Your task to perform on an android device: To get the clear voice recordings Change the Audio quality from High Quality to The Most Compatible Quality on the MyRecorder app.
Image 0: 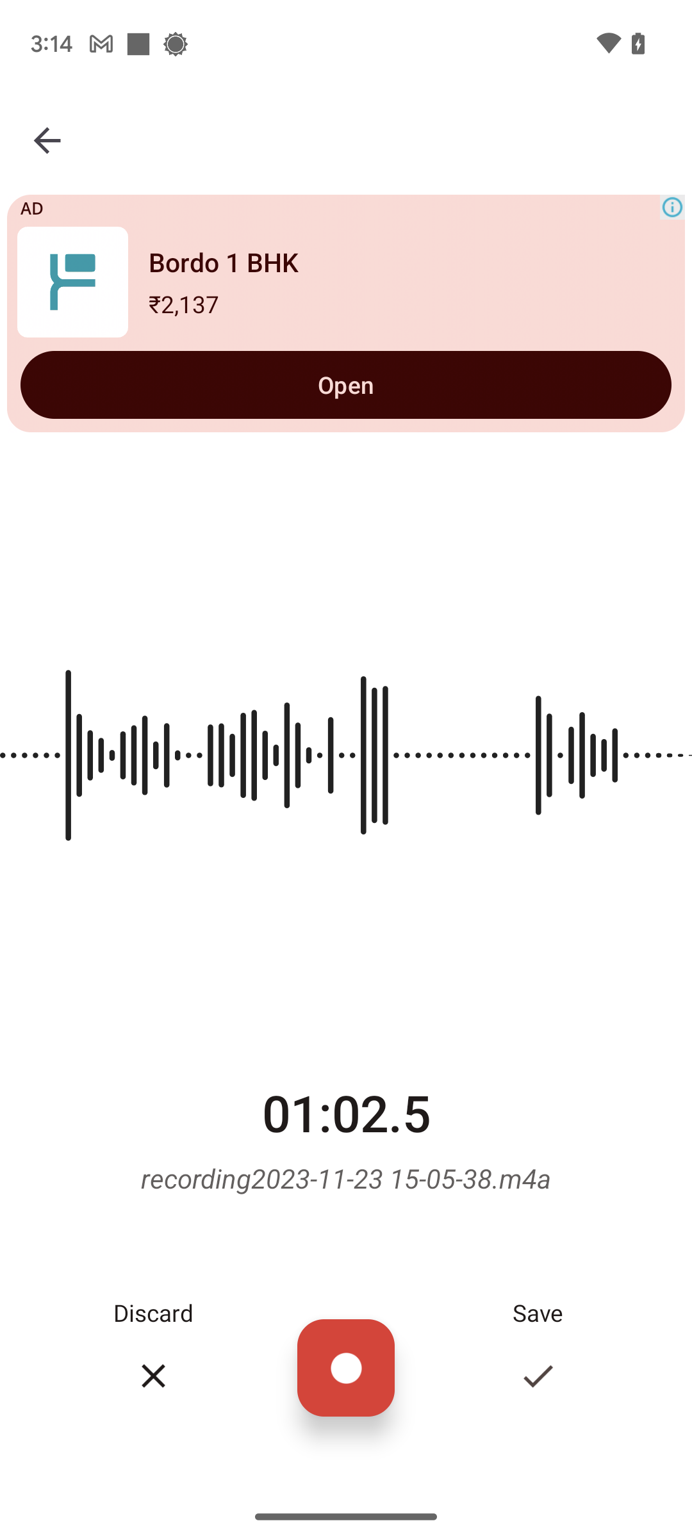
Go back to the home screen of the app.
Step 0: press back button
Image 1: 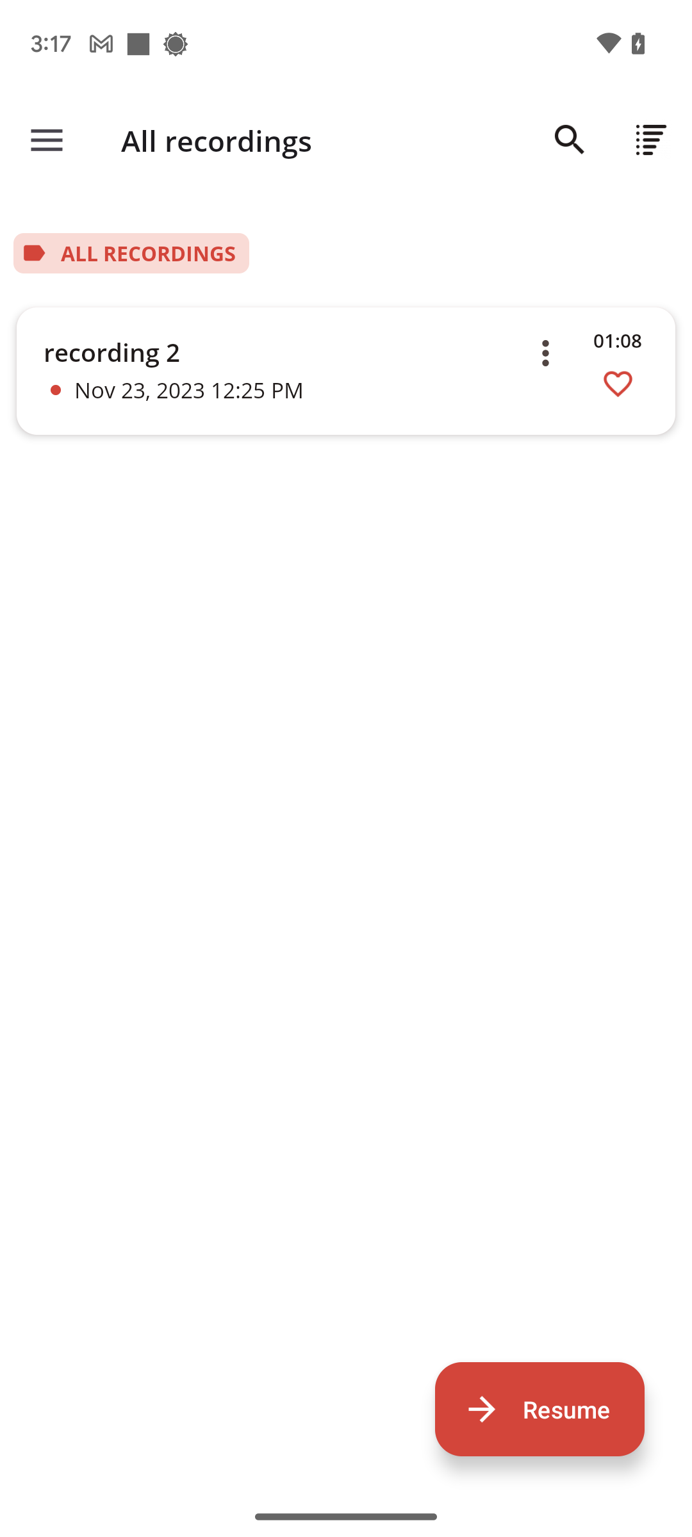
Click on the three dot menu at the top-left of the screen.
Step 1: click (47, 140)
Image 3: 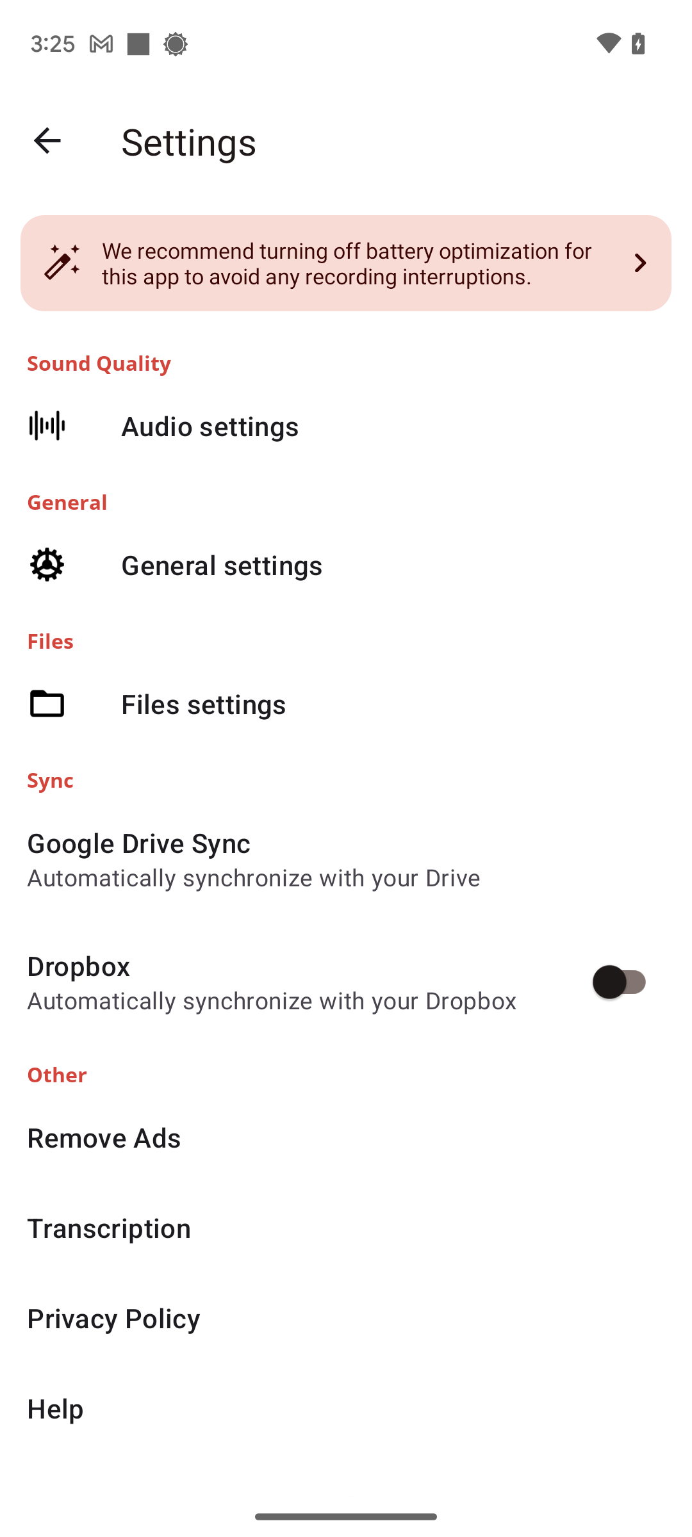
Click on the Audio settings tab.
Step 3: click (393, 425)
Image 4: 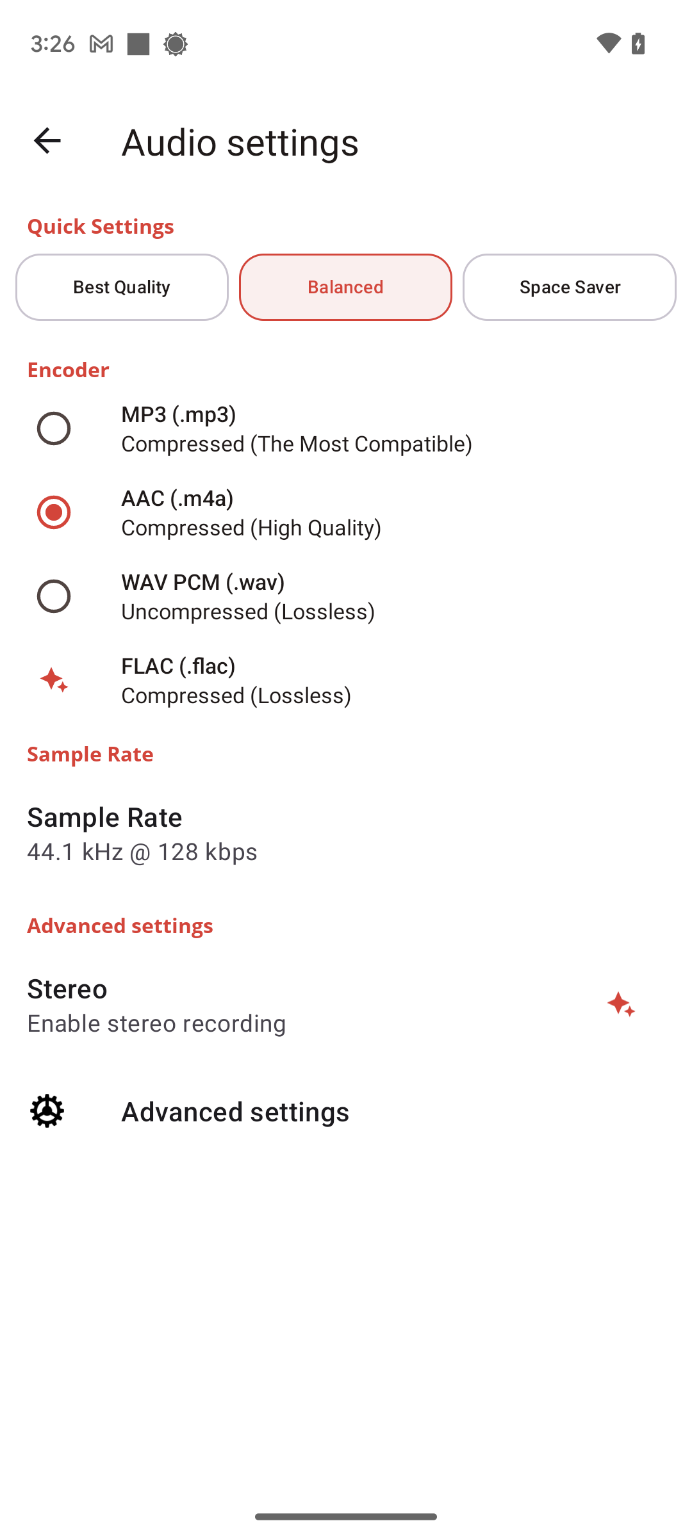
In the Encoder section select the MP3.
Step 4: click (393, 413)